Your task to perform on an android device: Go to the Spotify app & play the song BAD HABITS from the album who's loving you? in the R&B genre
Image 0: 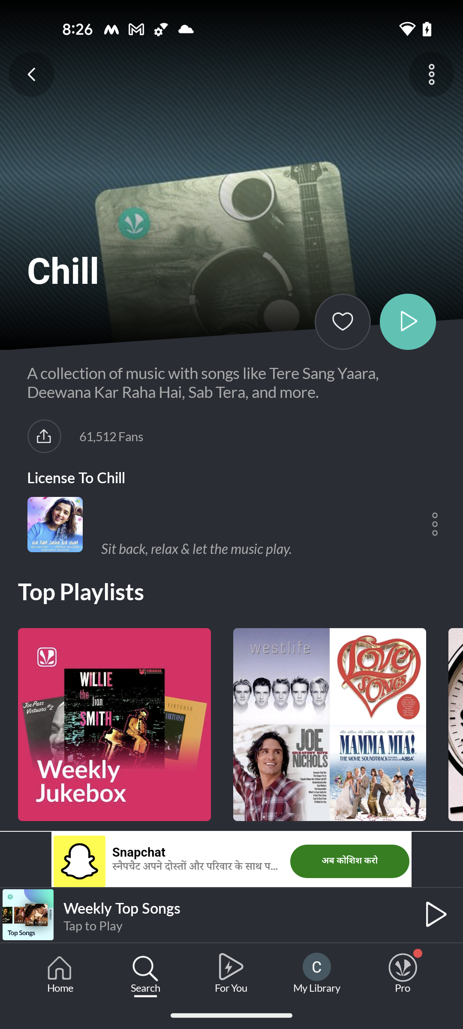
open the Spotify app
Step 0: open app "Spotify"
Image 1: 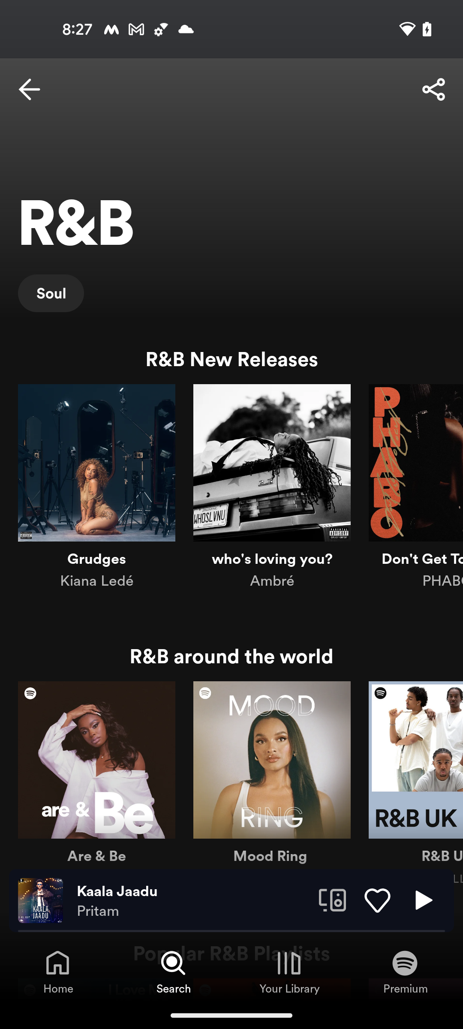
click to see who's loving you? album playlist
Step 1: click (272, 489)